Your task to perform on an android device: View the 2nd listed photo in the Gallery App
Image 0: 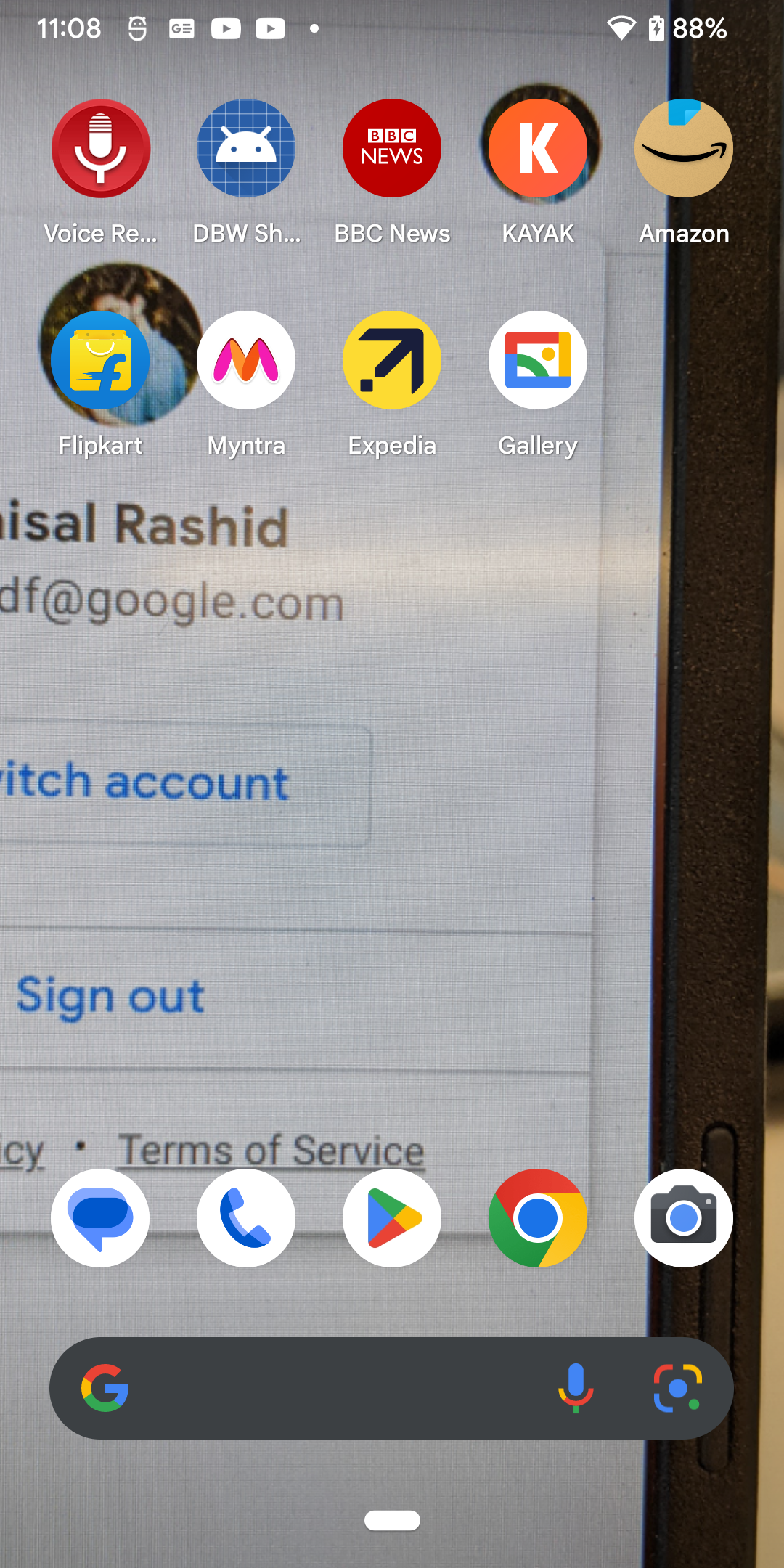
Open Gallery App
Step 0: open app "Gallery"
Image 1: 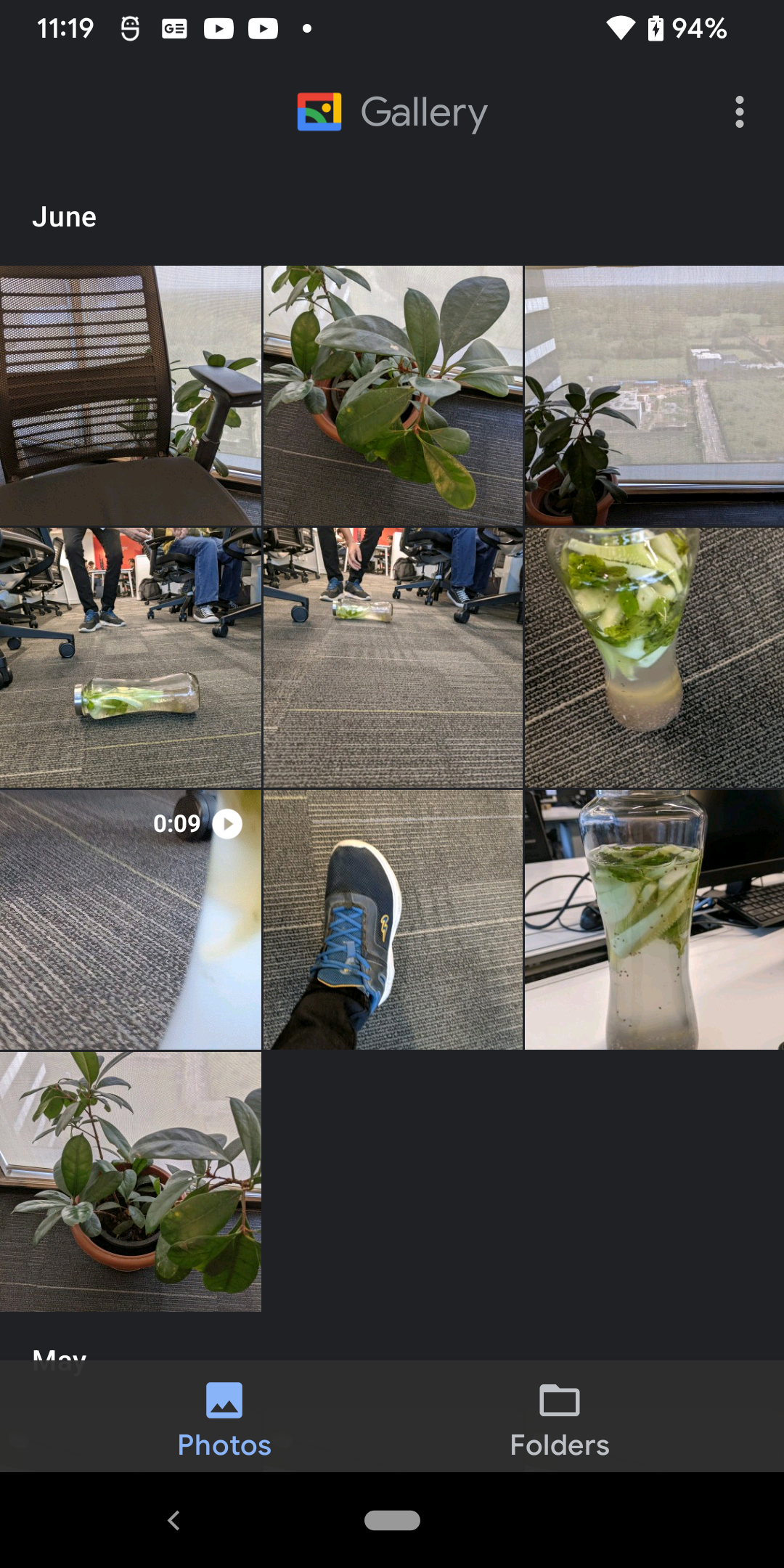
Open the 2nd Photo
Step 1: click (393, 396)